Your task to perform on an android device: I would like to have some dessert after dinner. Browse for the Paleo flourless chocolate cake under the Side Chef app's Dessert section.
Image 0: 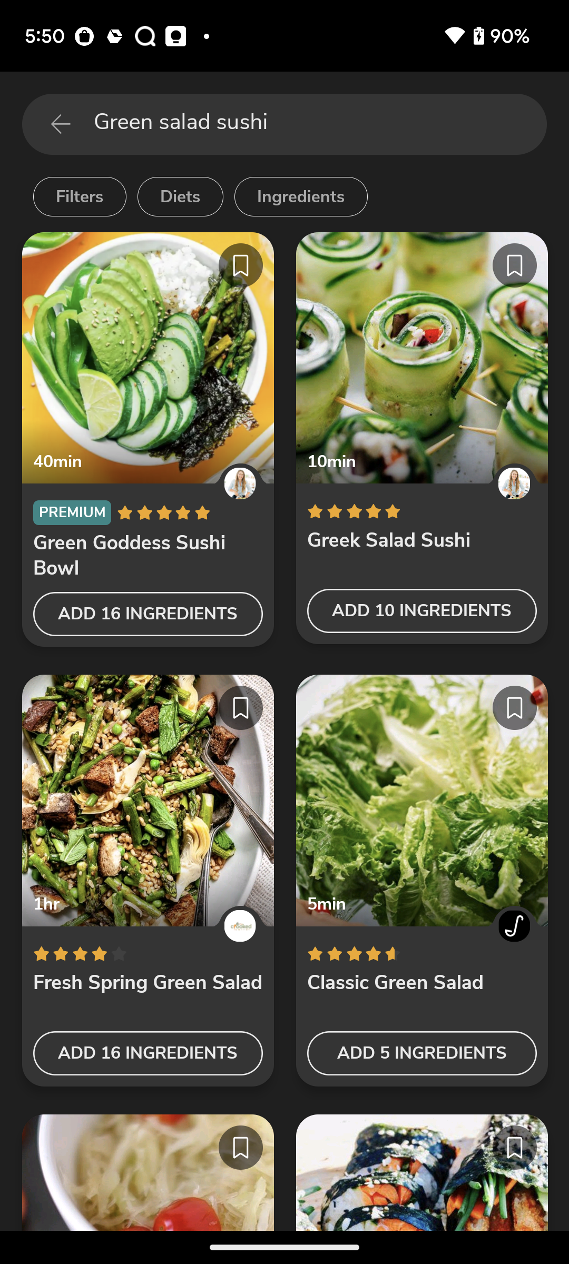
go back to the previous page
Step 0: press back button
Image 1: 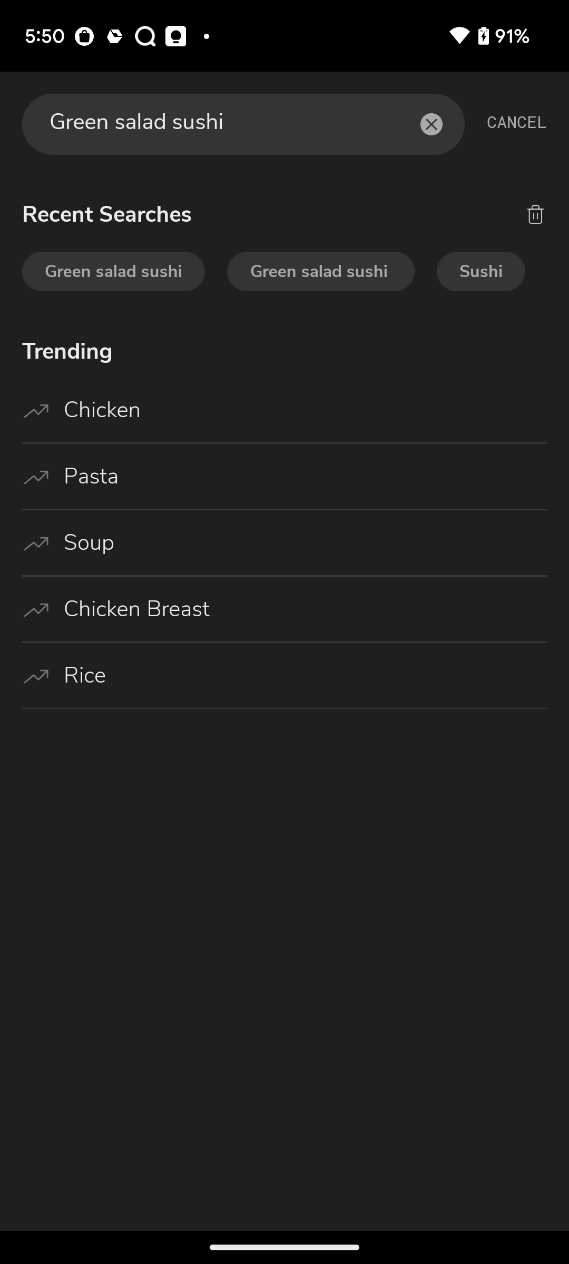
go back
Step 1: press back button
Image 2: 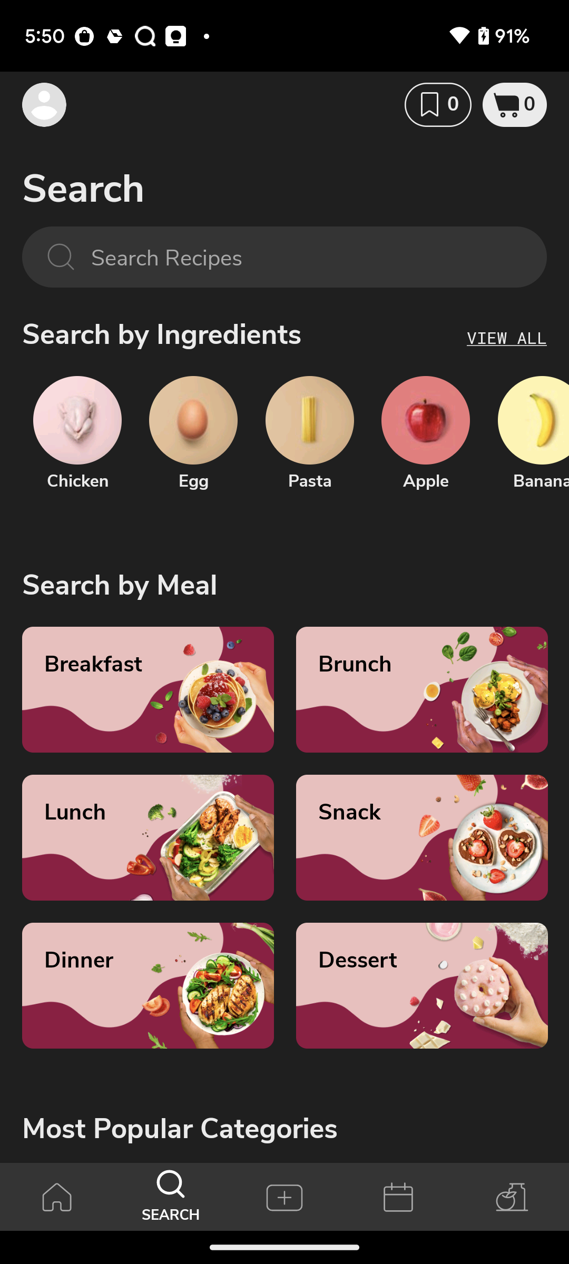
go to the Dessert section
Step 2: click (461, 988)
Image 3: 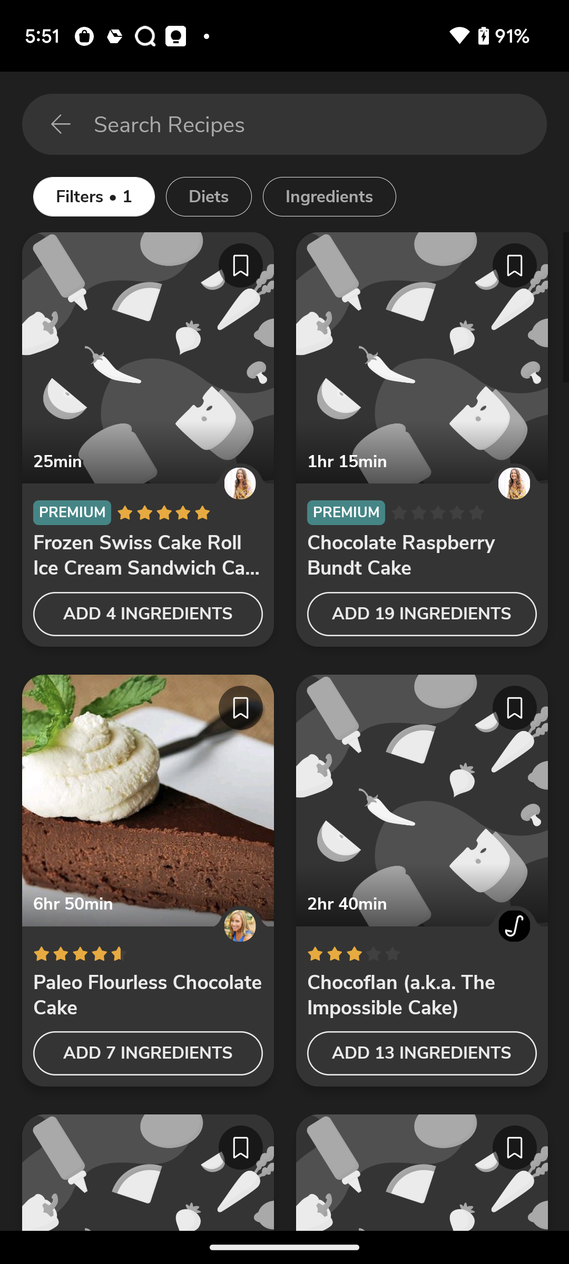
Click on Paleo flourless chocolate cake 
Step 3: click (148, 800)